Your task to perform on an android device: I want to search for a JRR Tolkien file because today I am free so I want to read my favorite book on Google drive
Image 2: 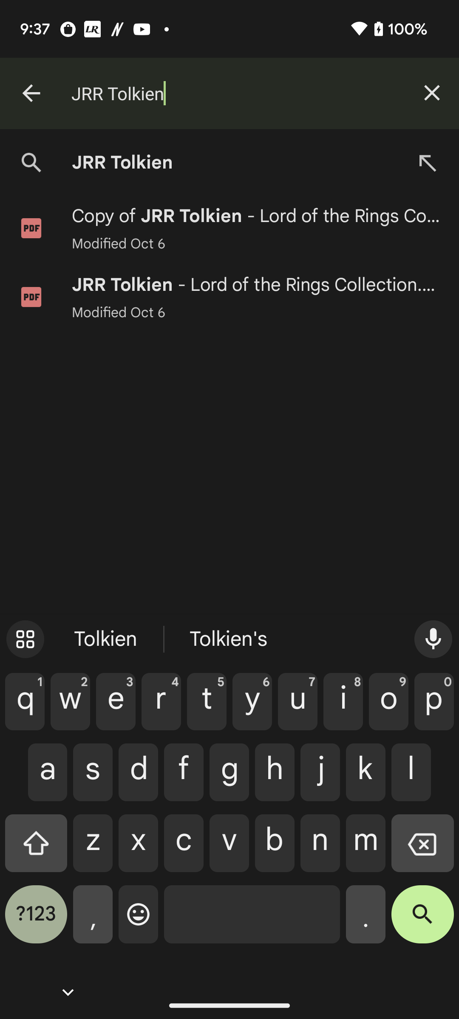
Click on the search key at the bottom right of the keyboard
Step 2: click (422, 921)